Your task to perform on an android device: Using the Omio app, view the timetable of the bus that will leave at 2:10 PM from the New York Port Authority Bus Station.
Image 0: 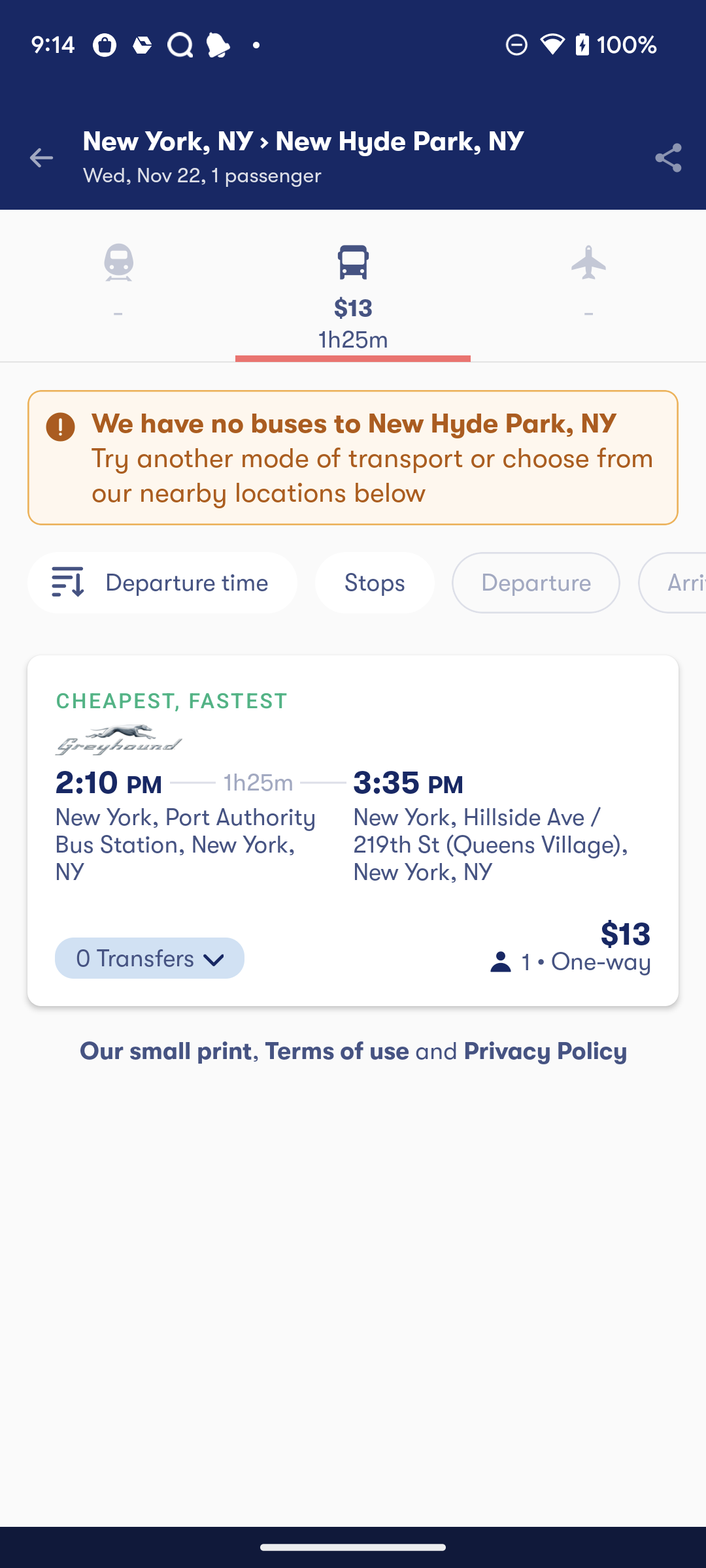
Click on the Bus scheduled at 2:10 PM
Step 0: click (204, 844)